Your task to perform on an android device: In the Microsoft Word app, I want to create a new document with the text Fun and Food.
Image 0: 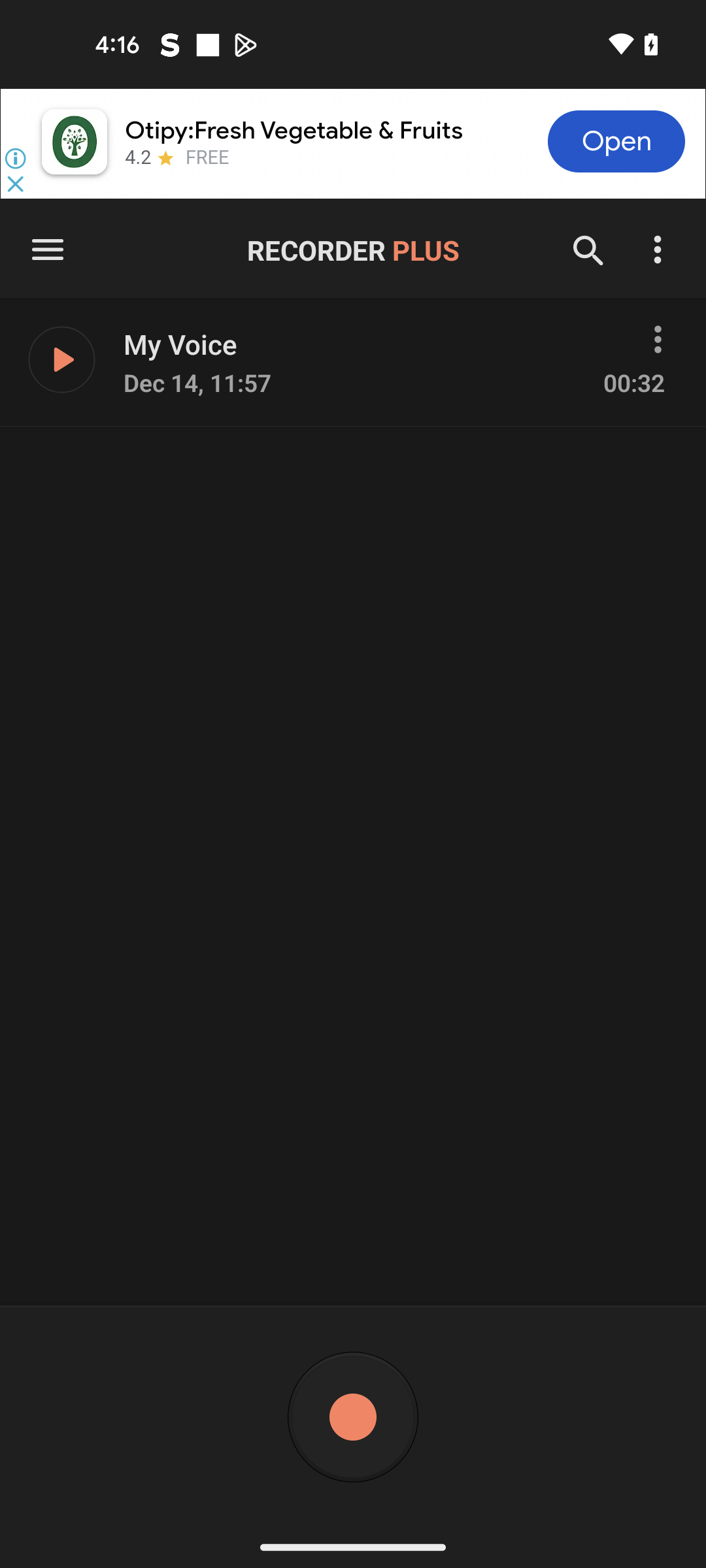
Open the Microsoft Word app
Step 0: open app "Word"
Image 1: 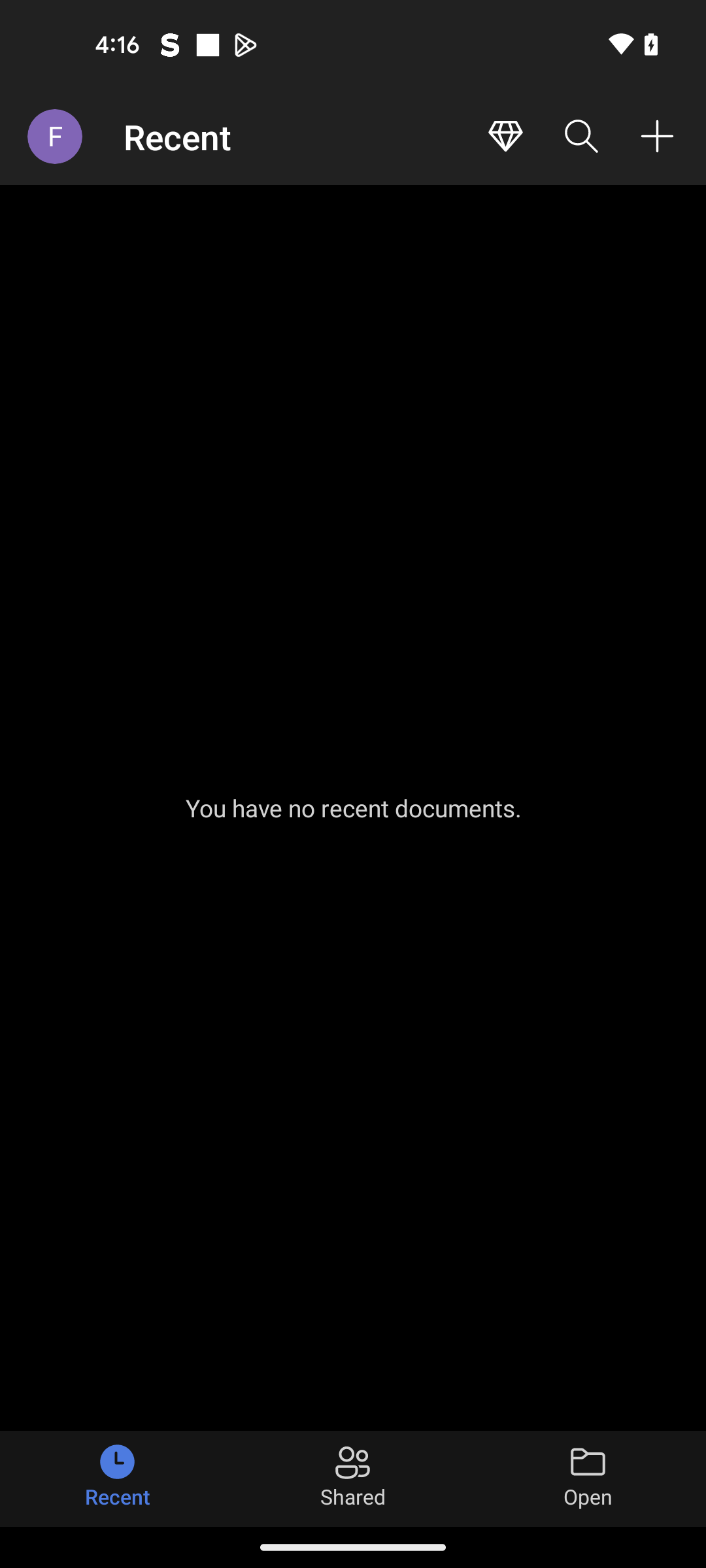
Click on the plus icon at the top right corner of the screen
Step 1: click (657, 136)
Image 2: 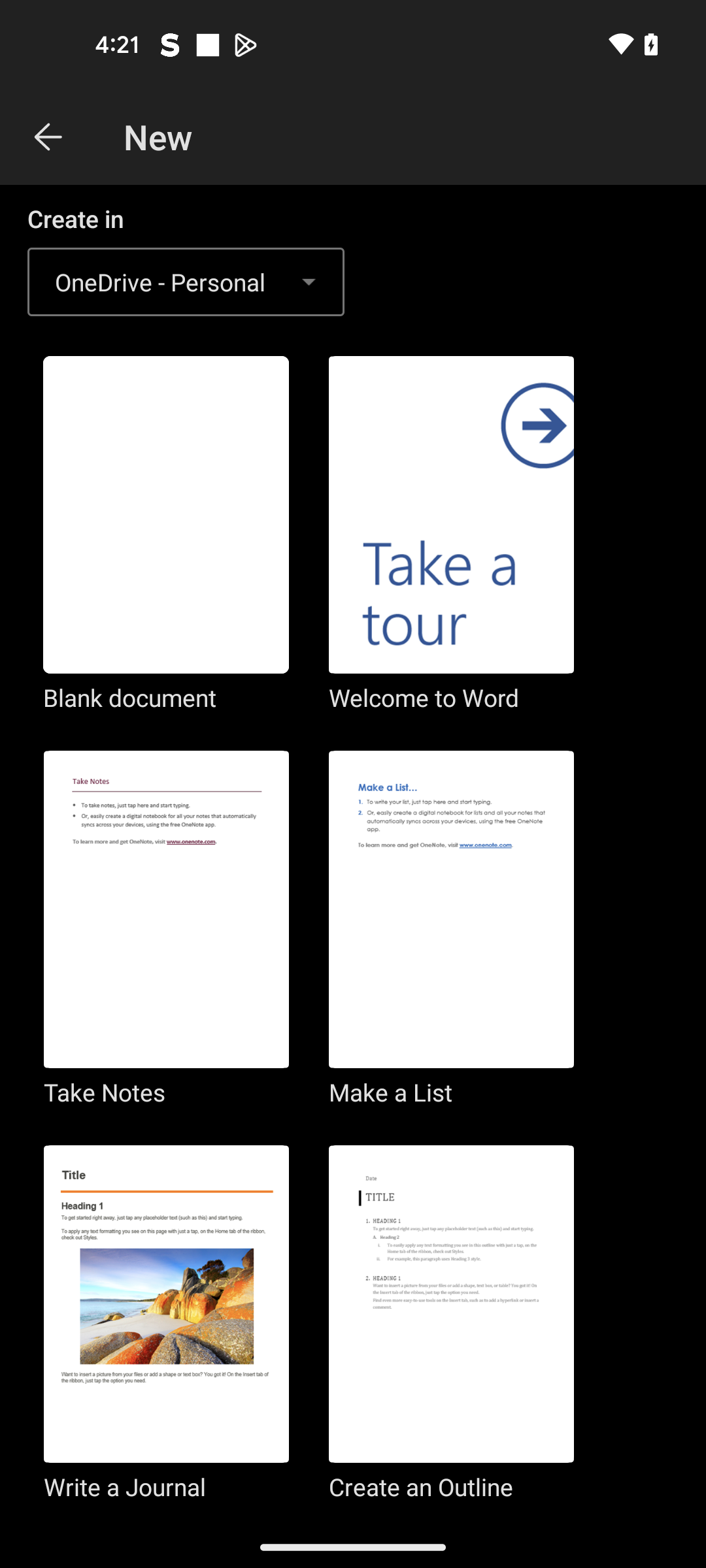
Click on the Blank document
Step 2: click (166, 536)
Image 3: 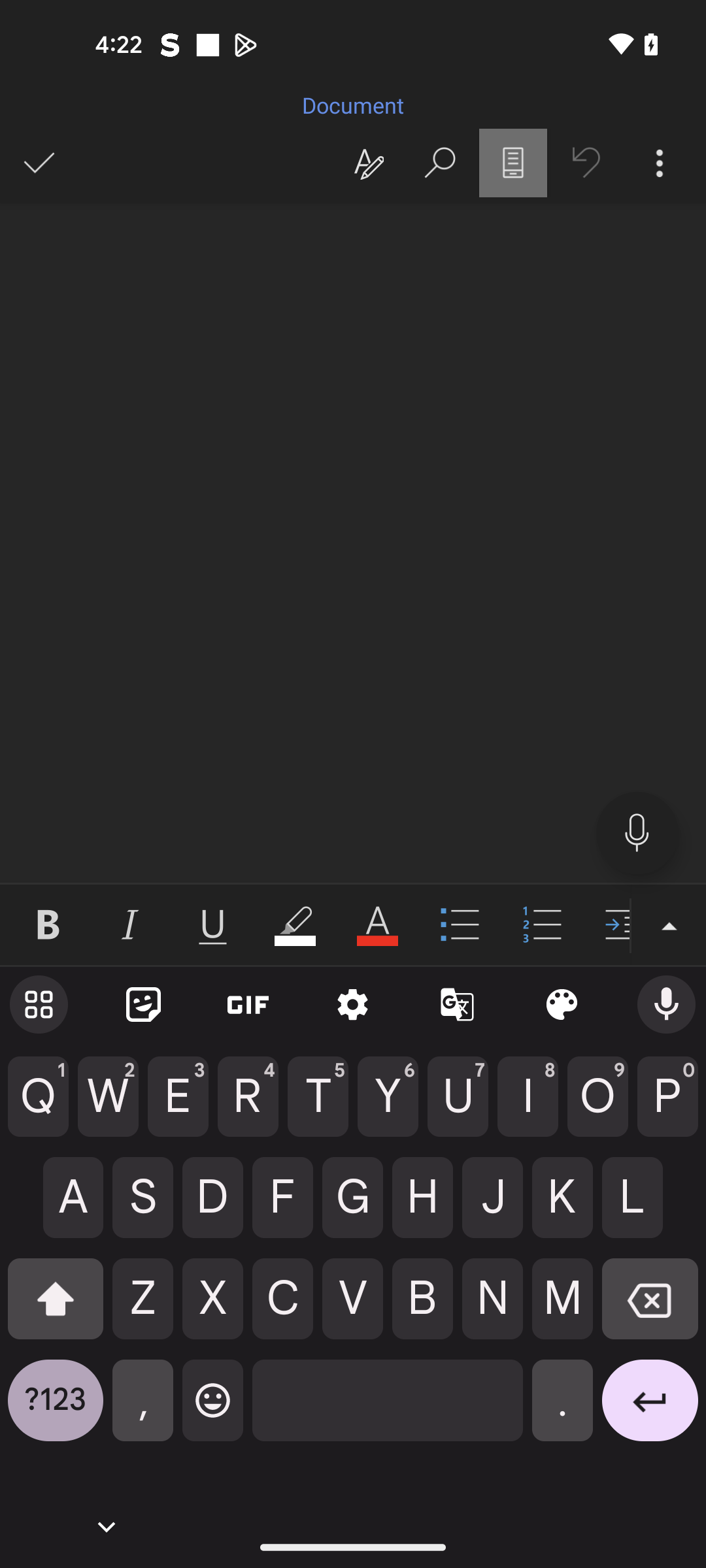
Type Fun and Food
Step 3: type "Fun and Food"